Your task to perform on an android device: Mared wants to cook some dessert and wants my suggestion. So share the Welsh Cakes recipe with her at maredharris@gmail.com.
Image 1: 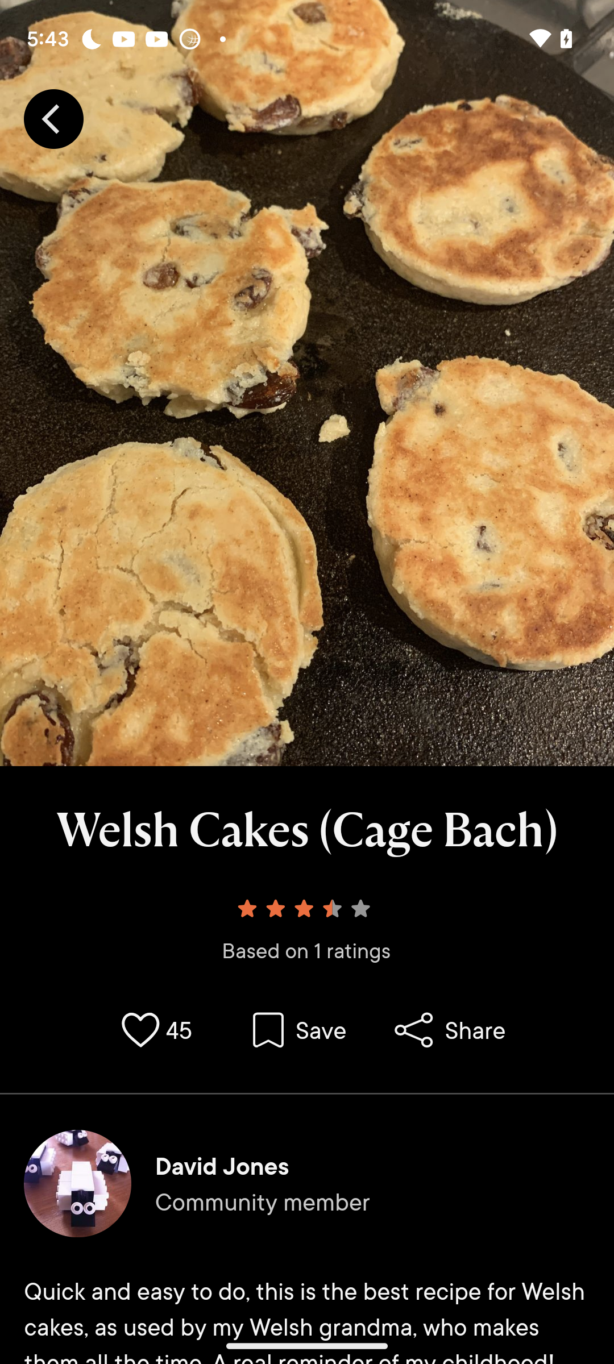
Click on the share option
Step 1: click (450, 1030)
Image 2: 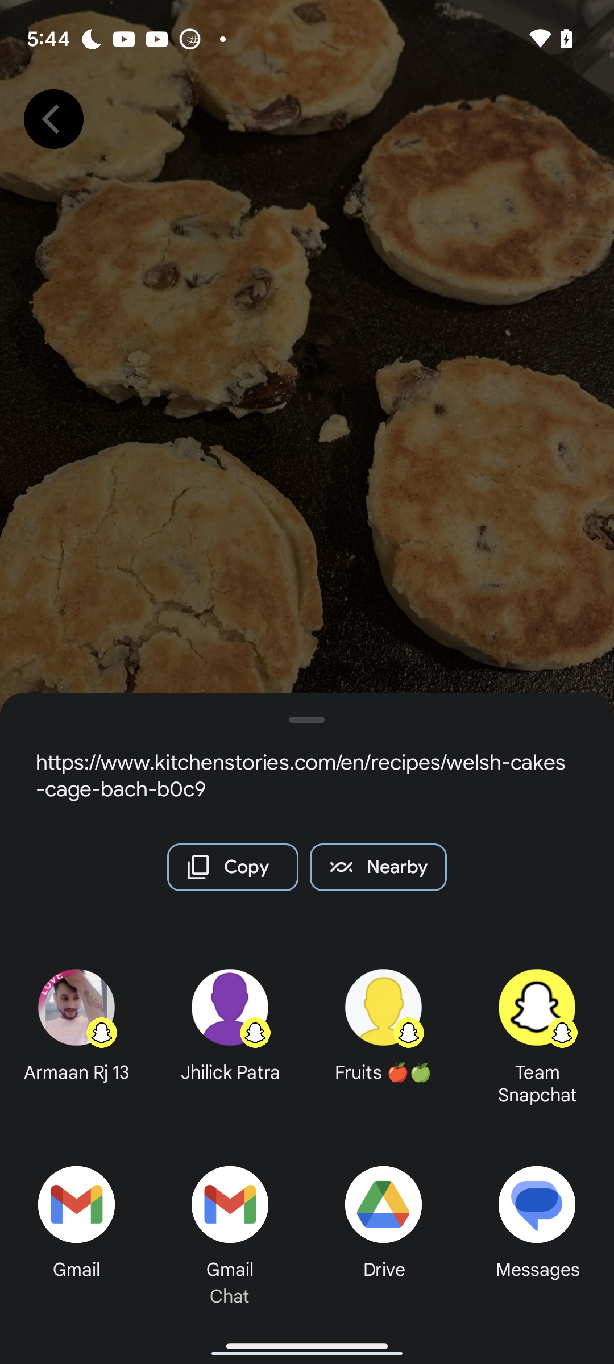
Click on the gmail option on the left bottom of the screen
Step 2: click (76, 1204)
Image 3: 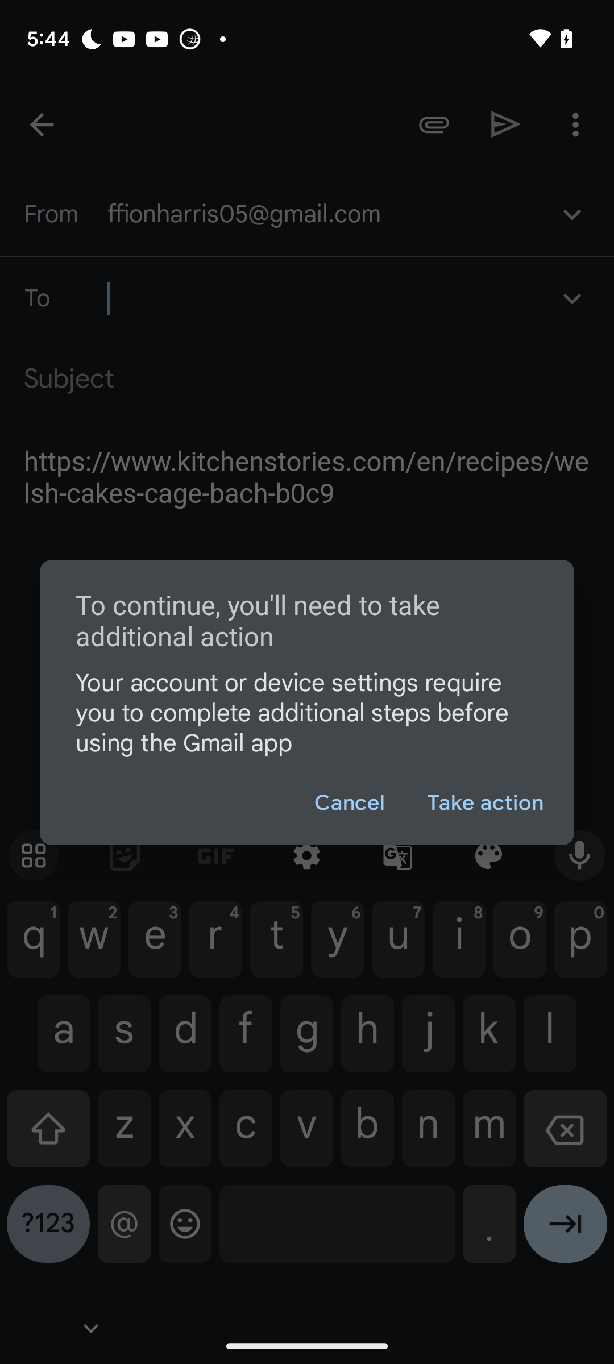
Click on the gmail option on the left bottom of the screen
Step 3: wait
Image 4: 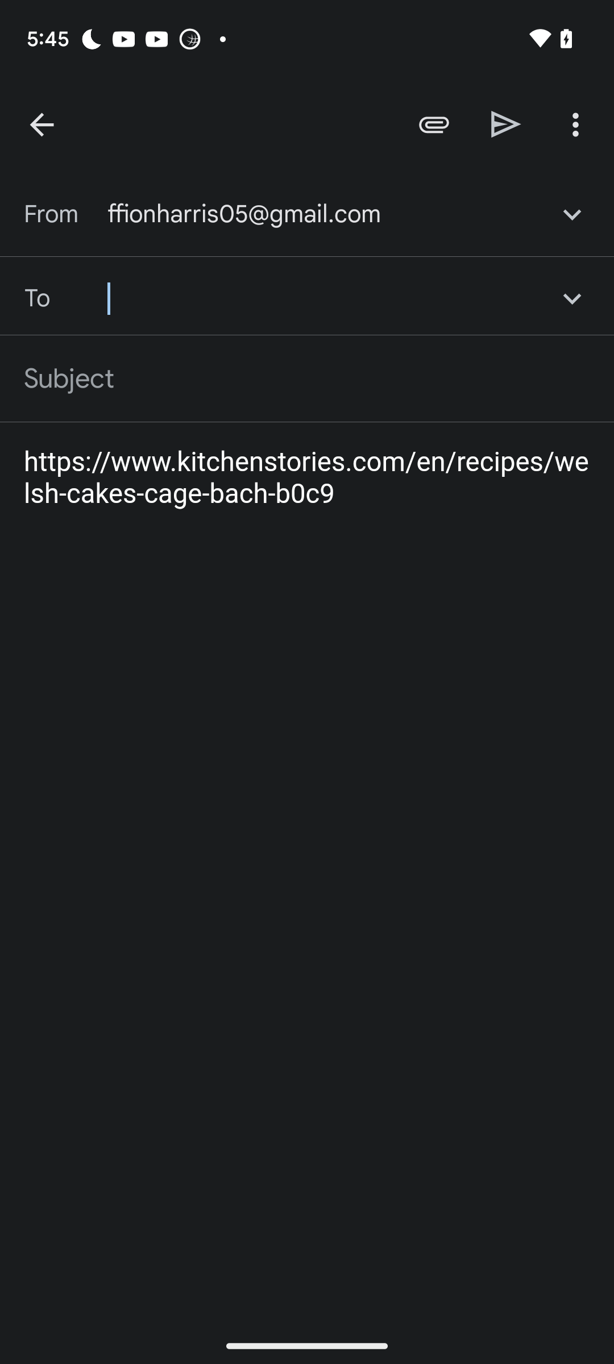
Enter recipient id as maredharris@gmail.com
Step 4: type "maredharris@gmail.com"
Image 5: 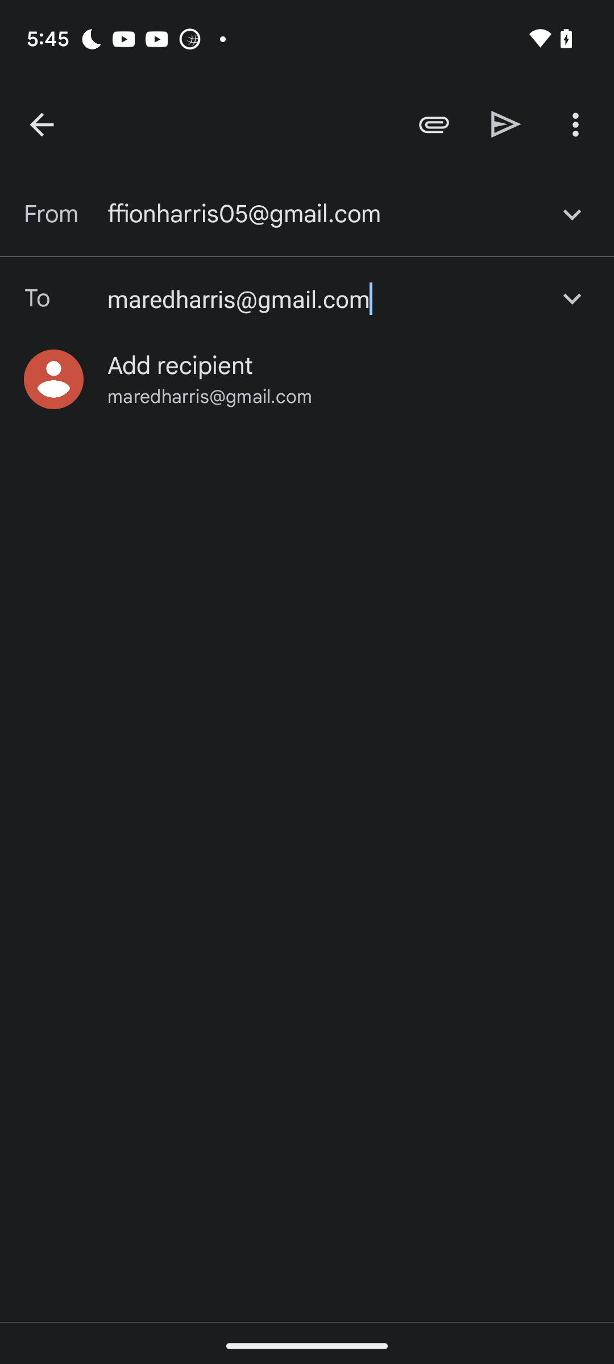
Click on the first recent search
Step 5: click (209, 397)
Image 6: 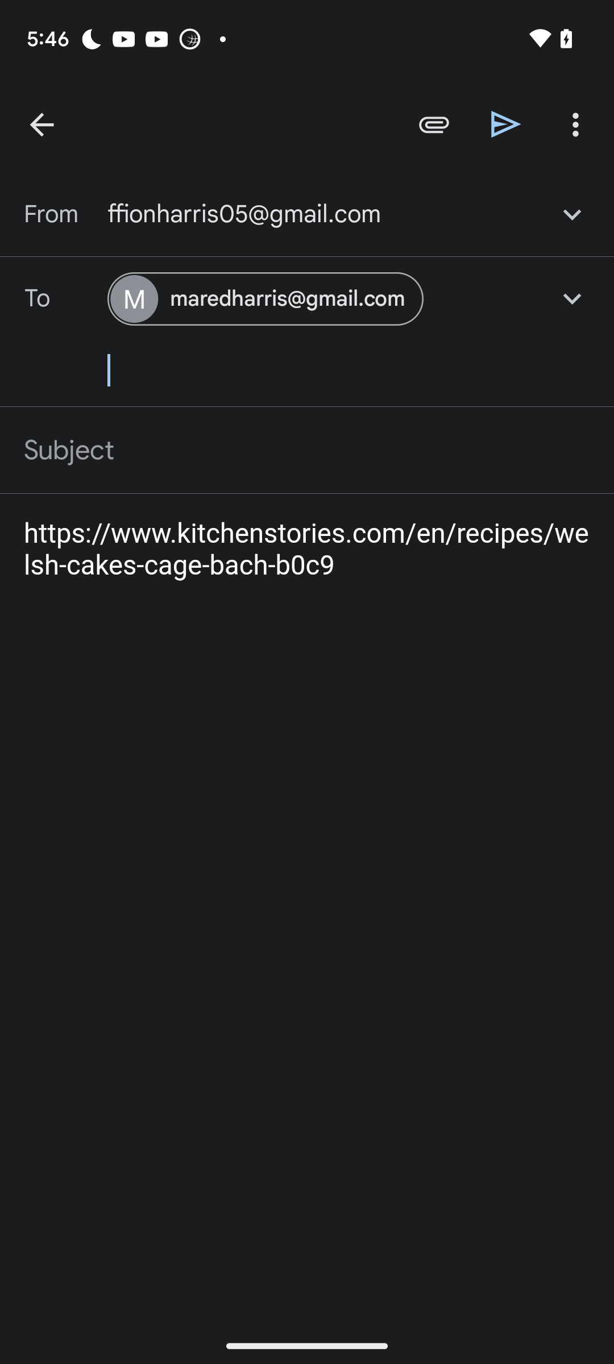
Click on the send icon
Step 6: click (506, 124)